Your task to perform on an android device: In order to decide intelligently about the GAMMAKBYN durability, I wish to read customer reviews on the IKEA  app.
Image 0: 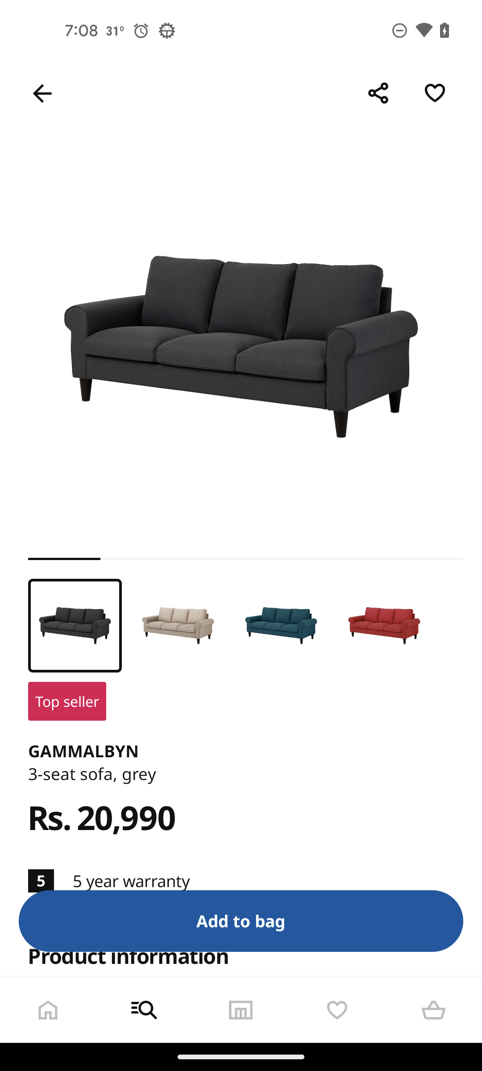
Swipe up to view the reviews option 
Step 0: scroll down
Image 1: 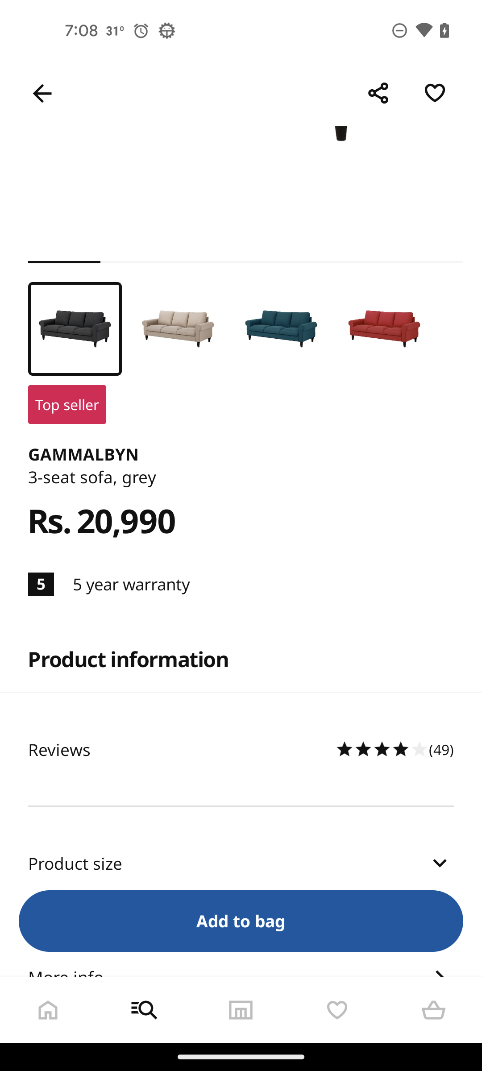
Swipe up to view the reviews option 
Step 1: scroll down
Image 2: 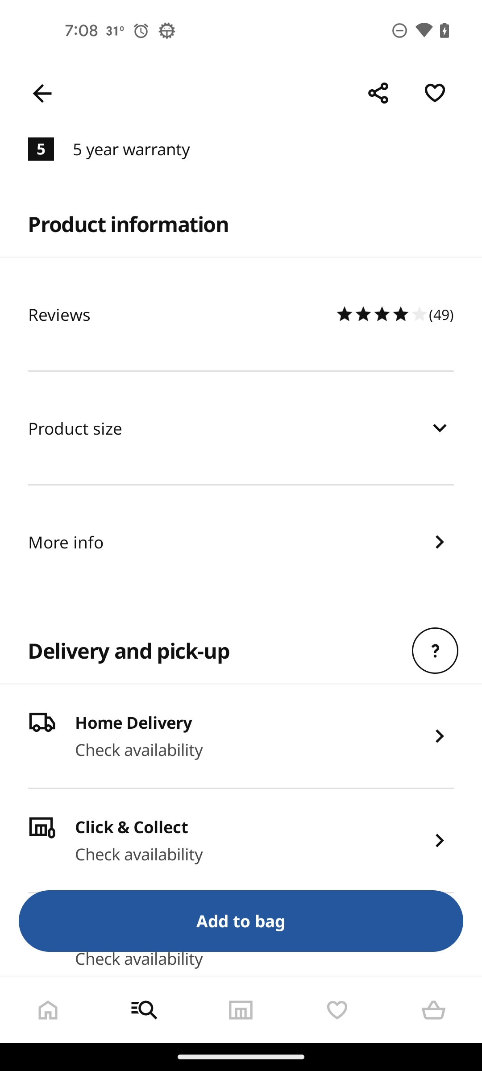
Click on the reviews option 
Step 2: click (182, 314)
Image 3: 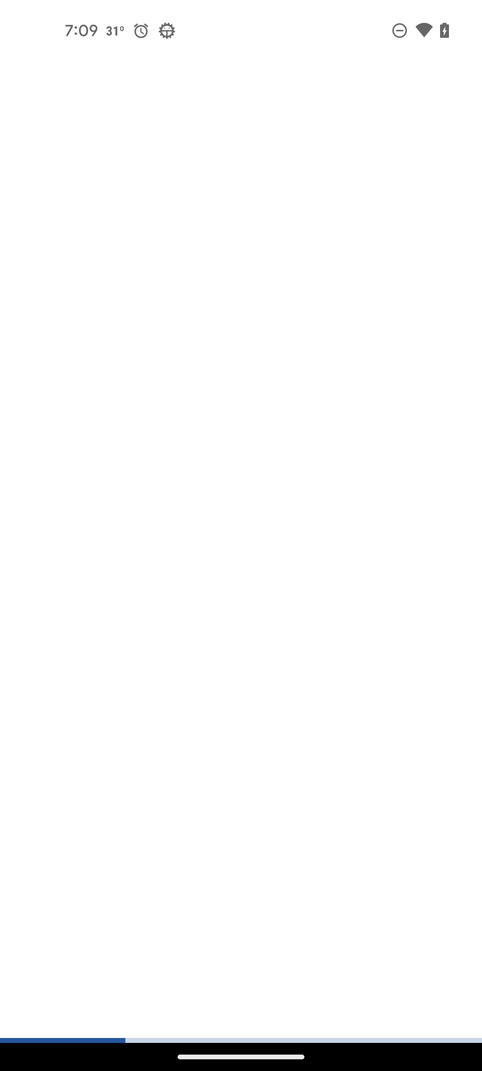
Click on the reviews option 
Step 3: wait
Image 4: 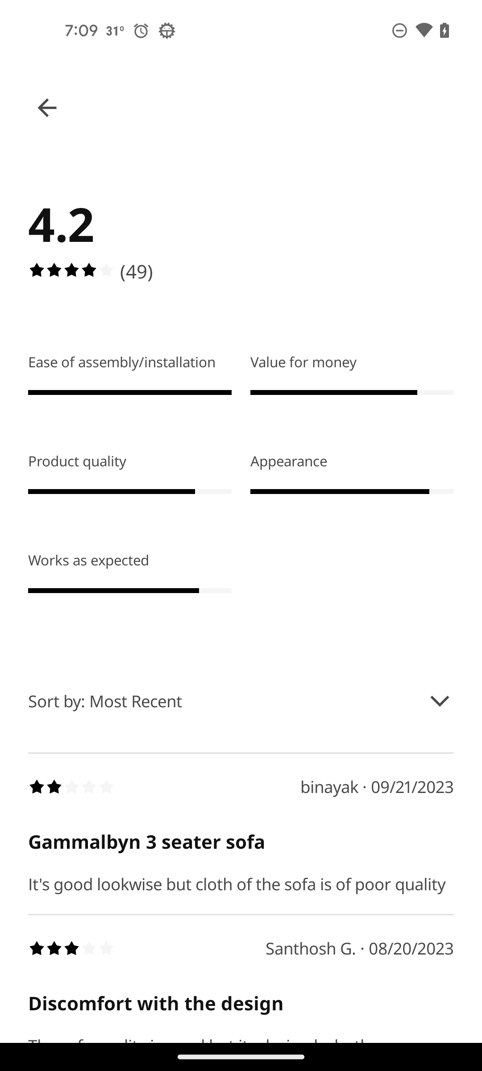
Swipe up
Step 4: scroll down
Image 5: 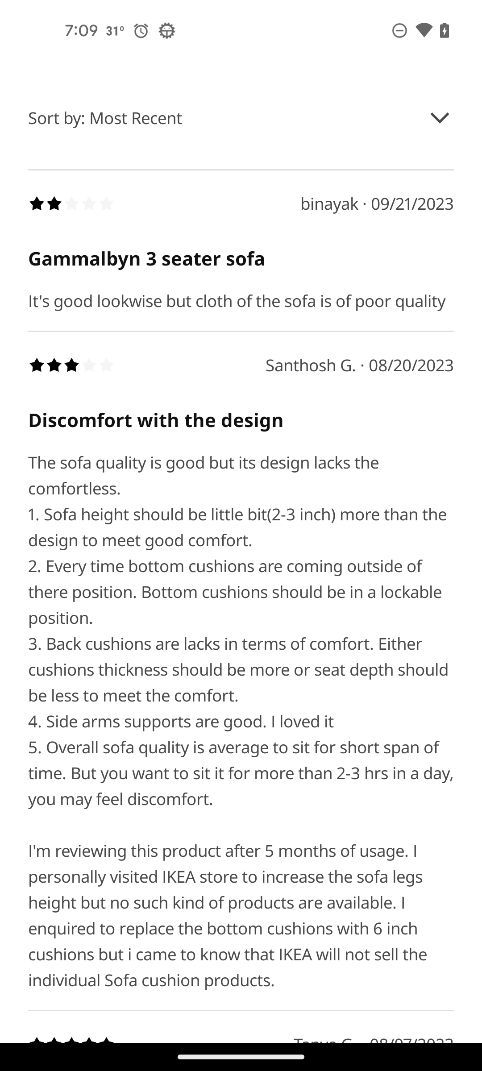
Swipe up
Step 5: scroll down
Image 6: 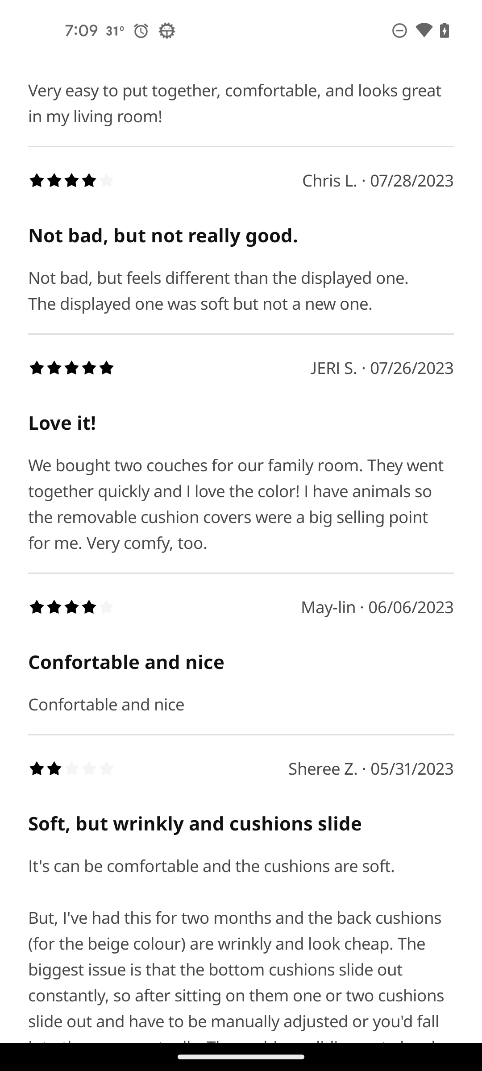
Swipe up
Step 6: scroll down